Your task to perform on an android device: In the Insight Timer app, In order to improve my meditation, I would like to listen to the sounds of nature.
Image 0: 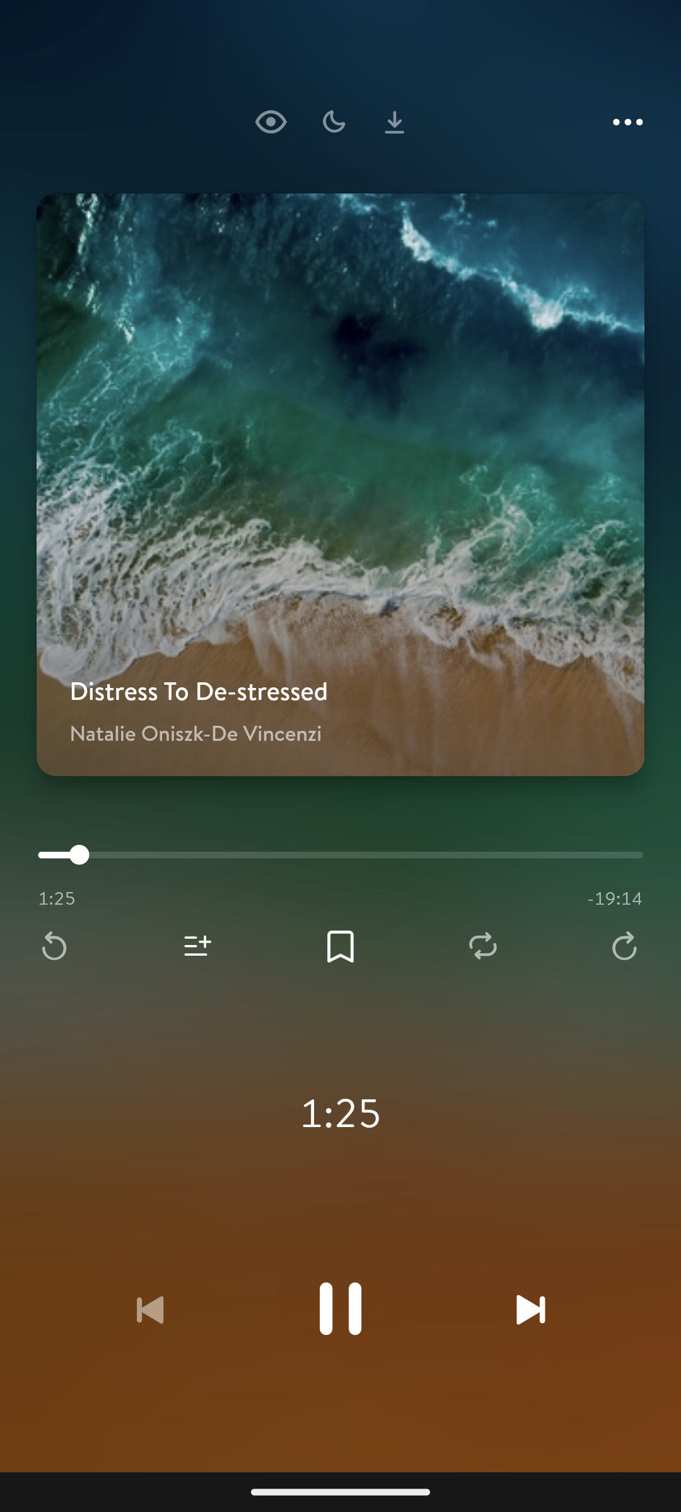
Go back to the Home page of the app
Step 0: press back button
Image 1: 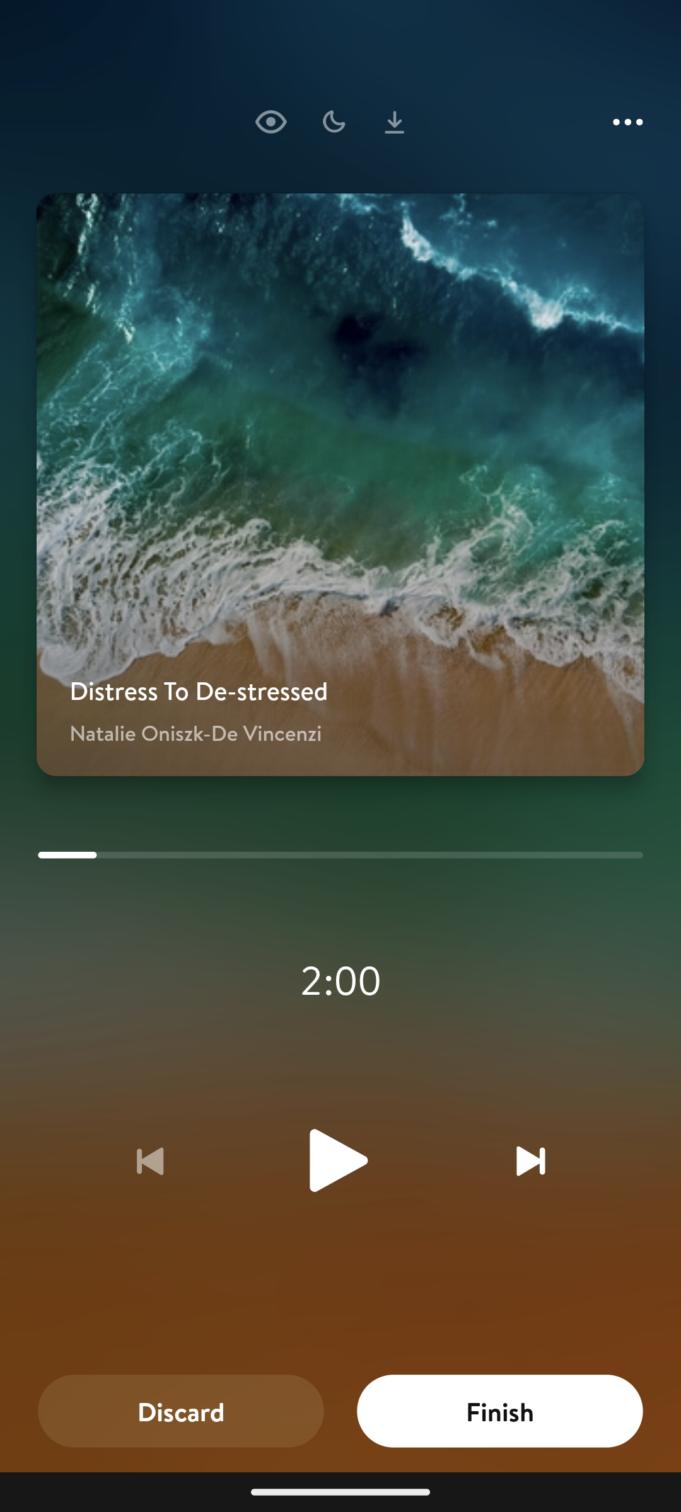
Click the finish option
Step 1: click (499, 1411)
Image 2: 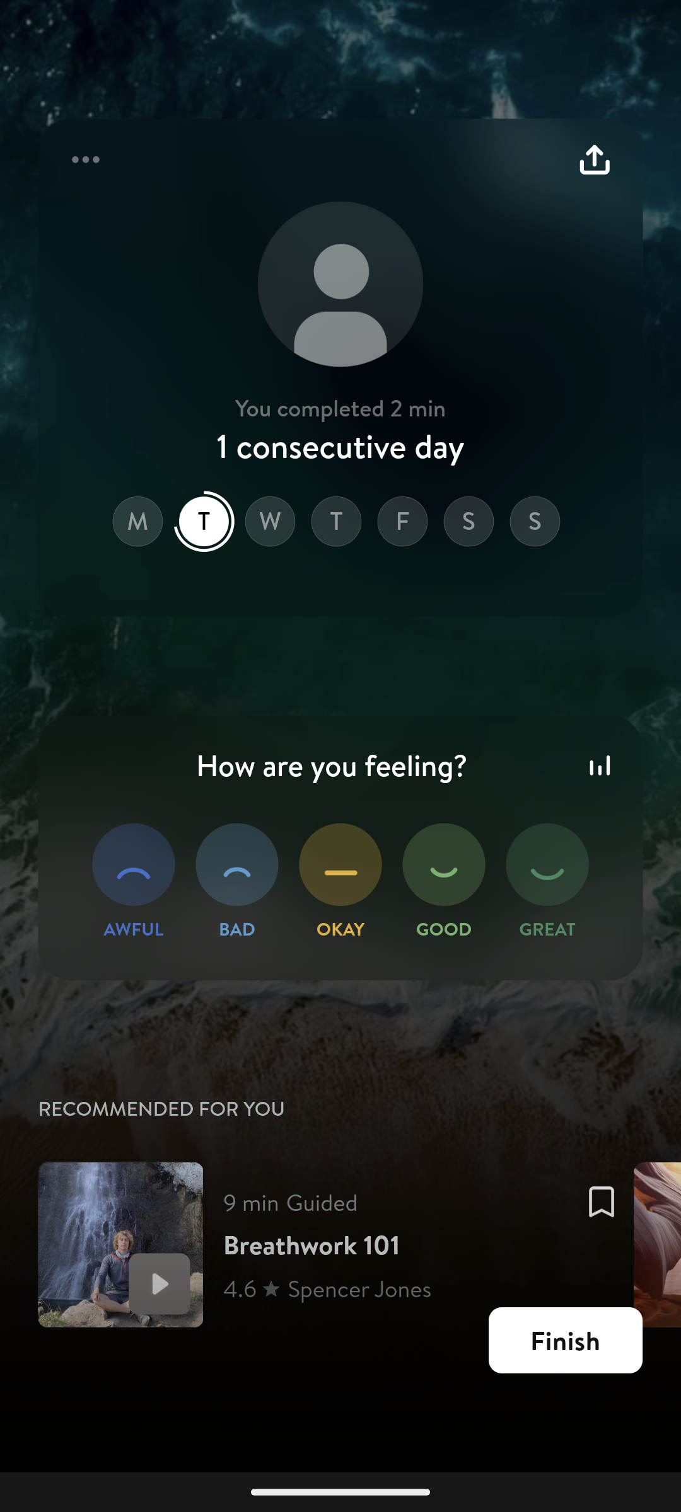
Click the finish option
Step 2: click (566, 1389)
Image 4: 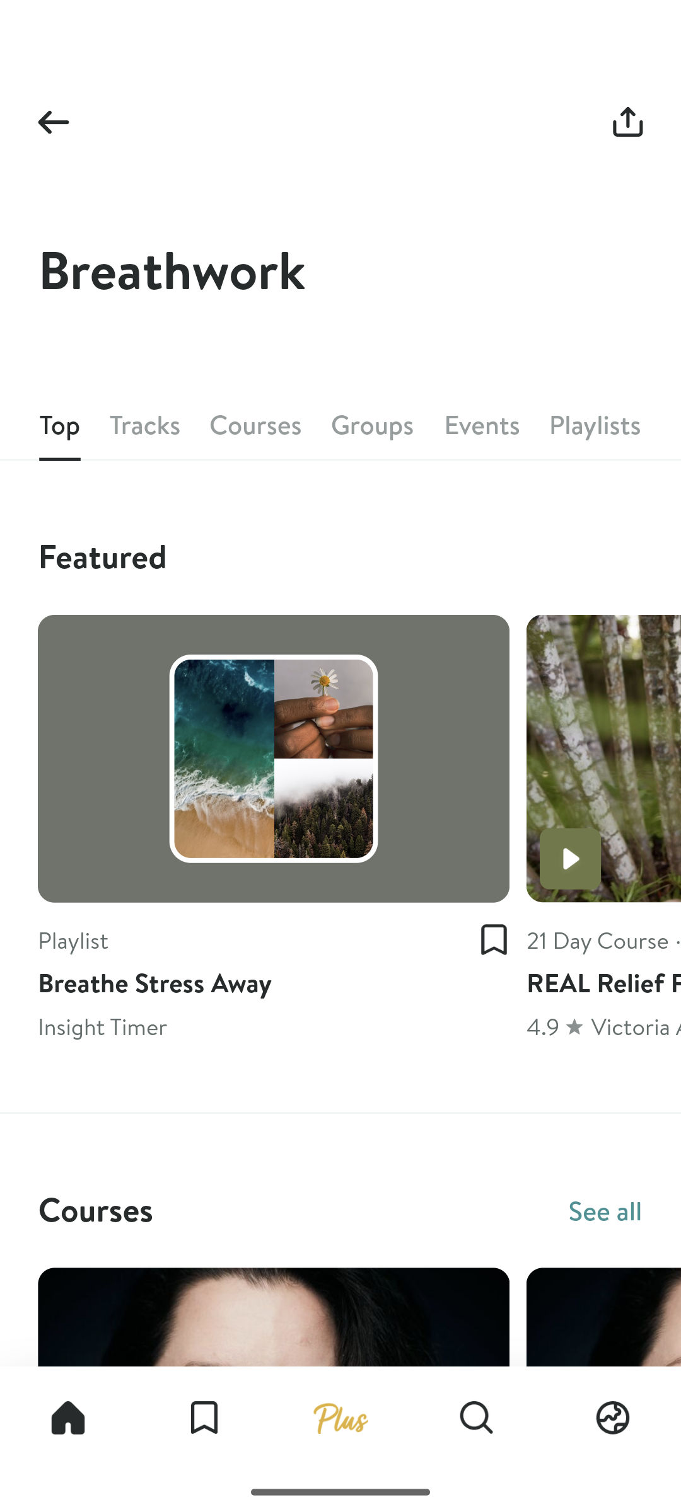
Go back
Step 4: press back button
Image 5: 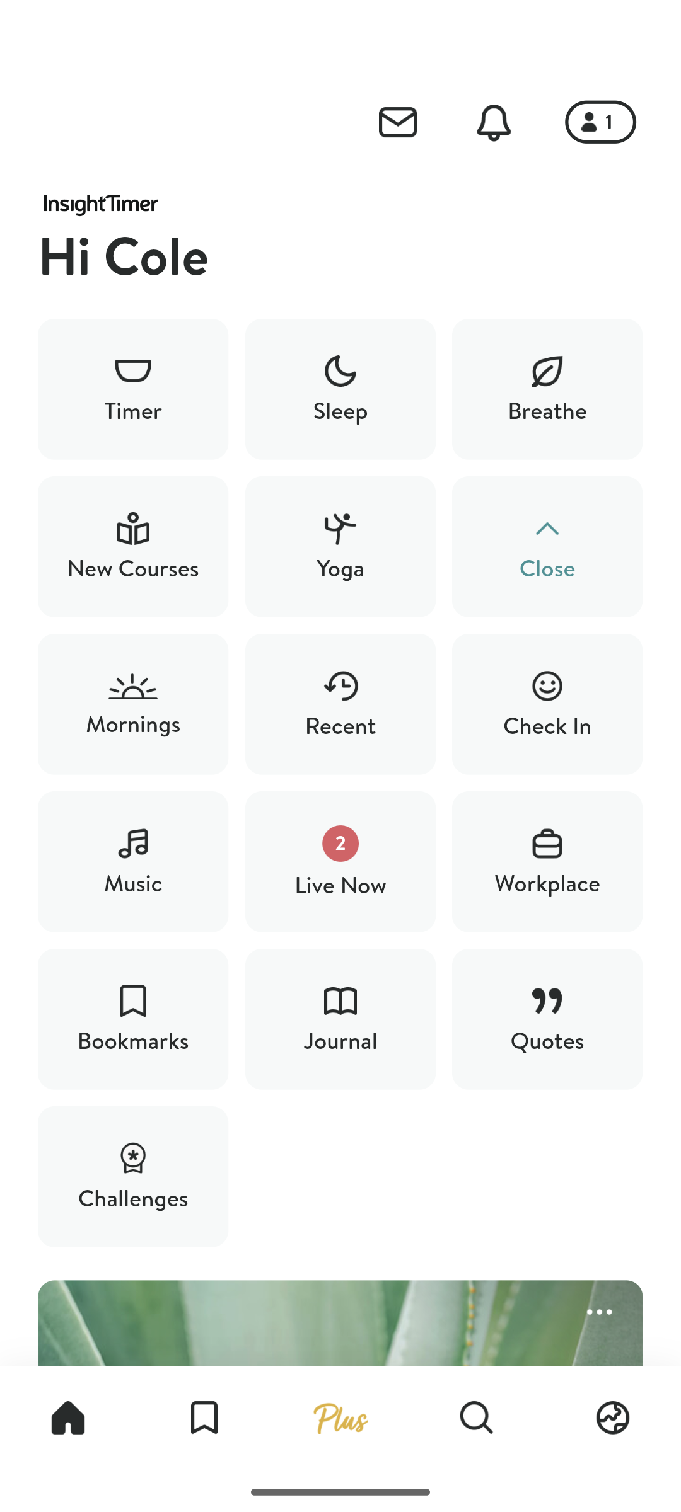
Click on the Search tab
Step 5: click (477, 1419)
Image 6: 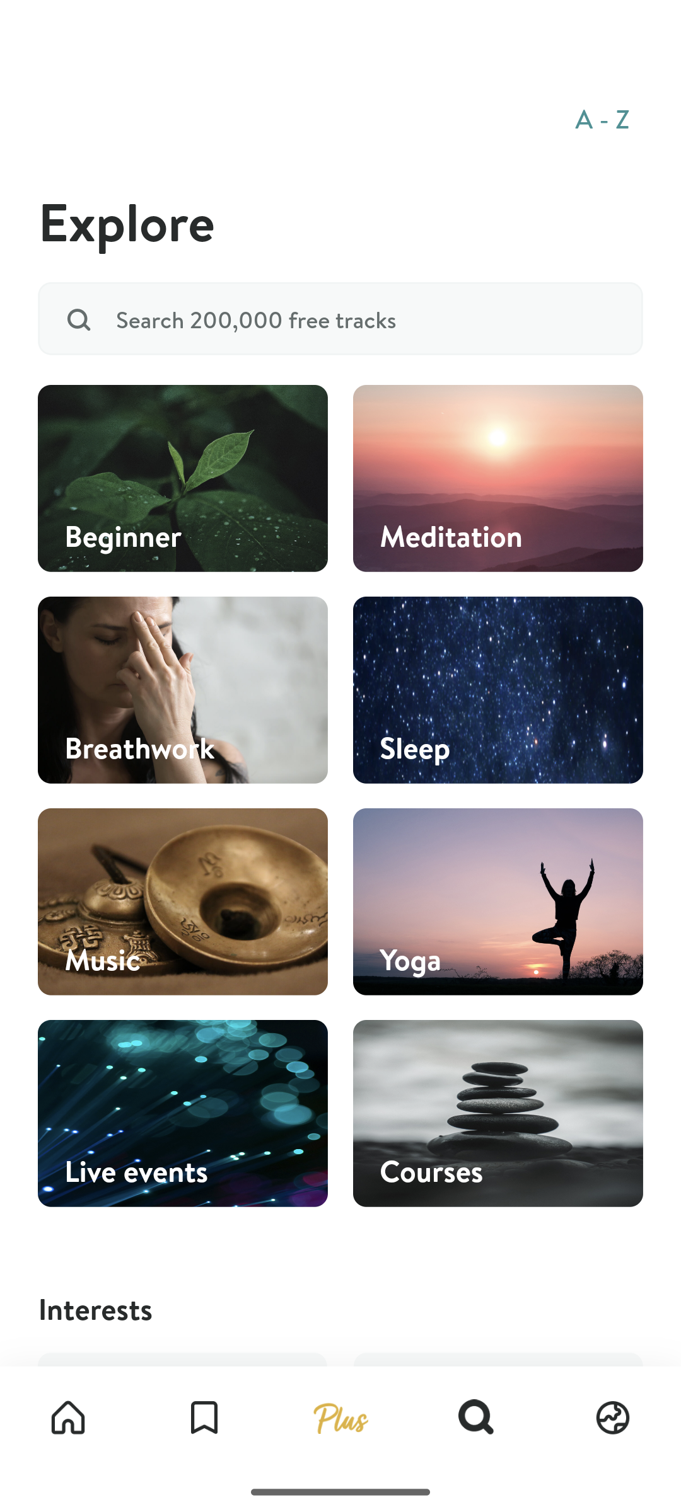
Click on the Search bar
Step 6: click (378, 319)
Image 7: 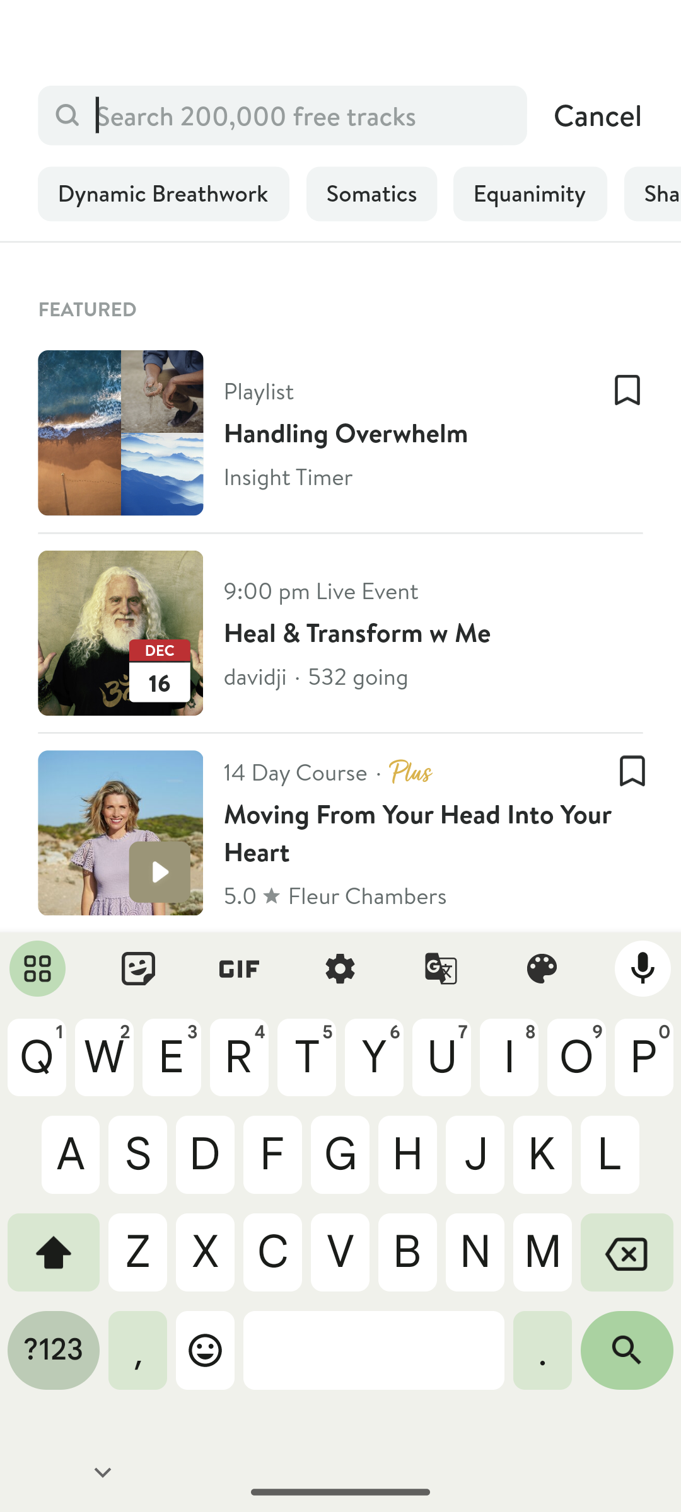
Search for Nature
Step 7: type "Nature"
Image 8: 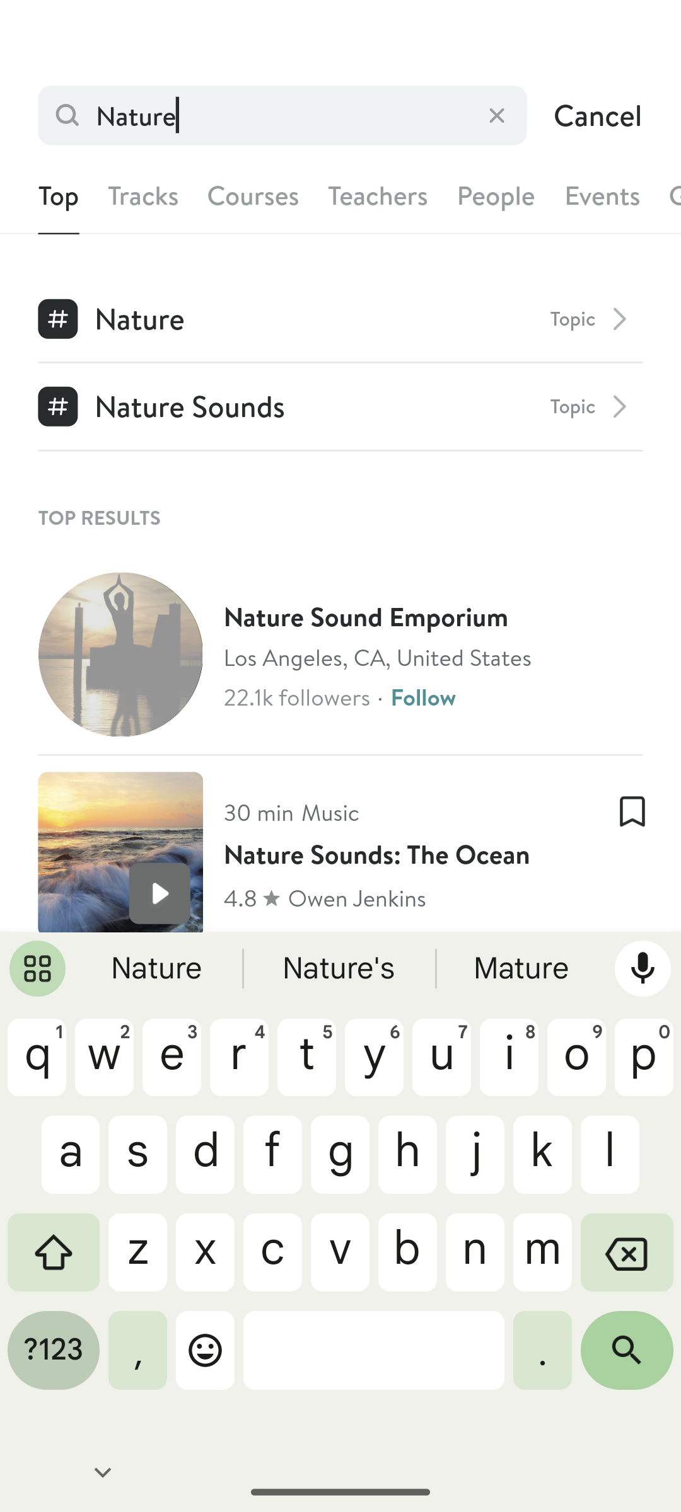
Click on the First Nature option
Step 8: click (340, 319)
Image 9: 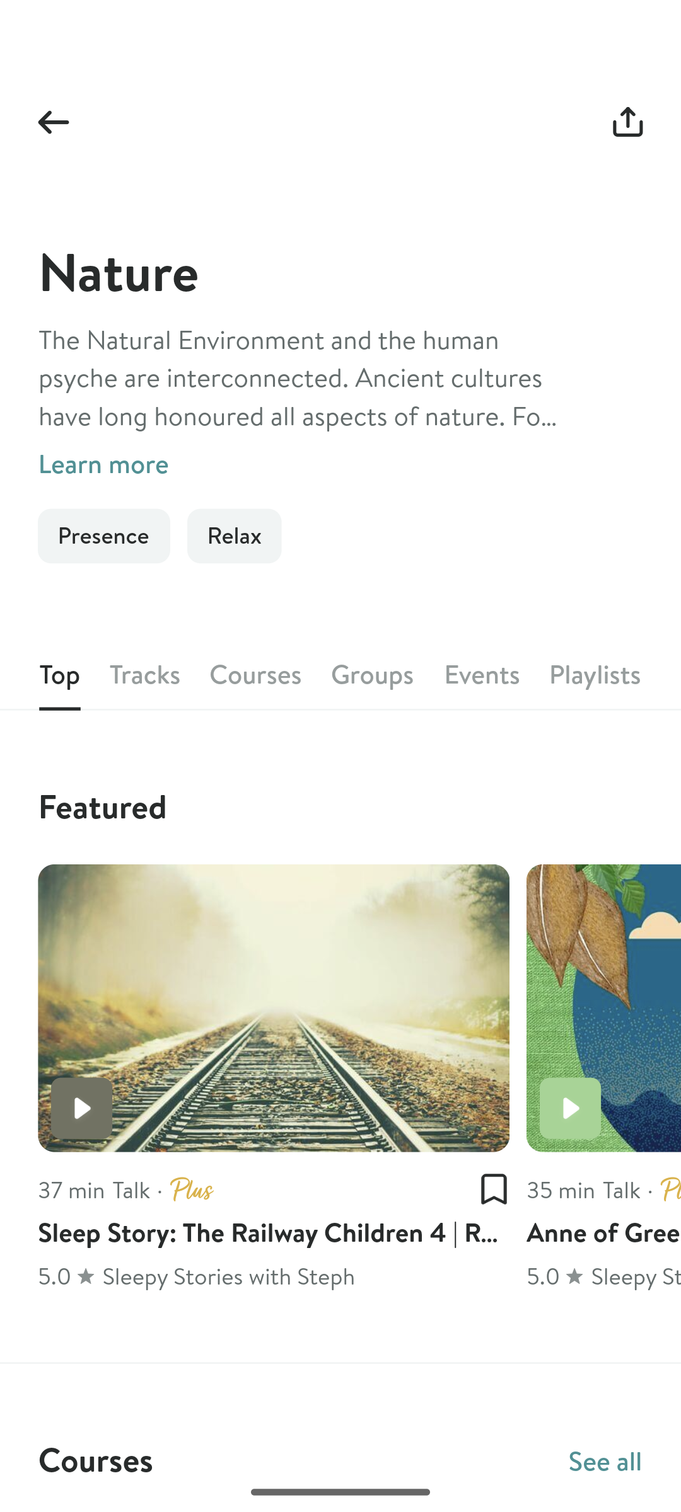
Swipe up to view more options
Step 9: scroll down
Image 10: 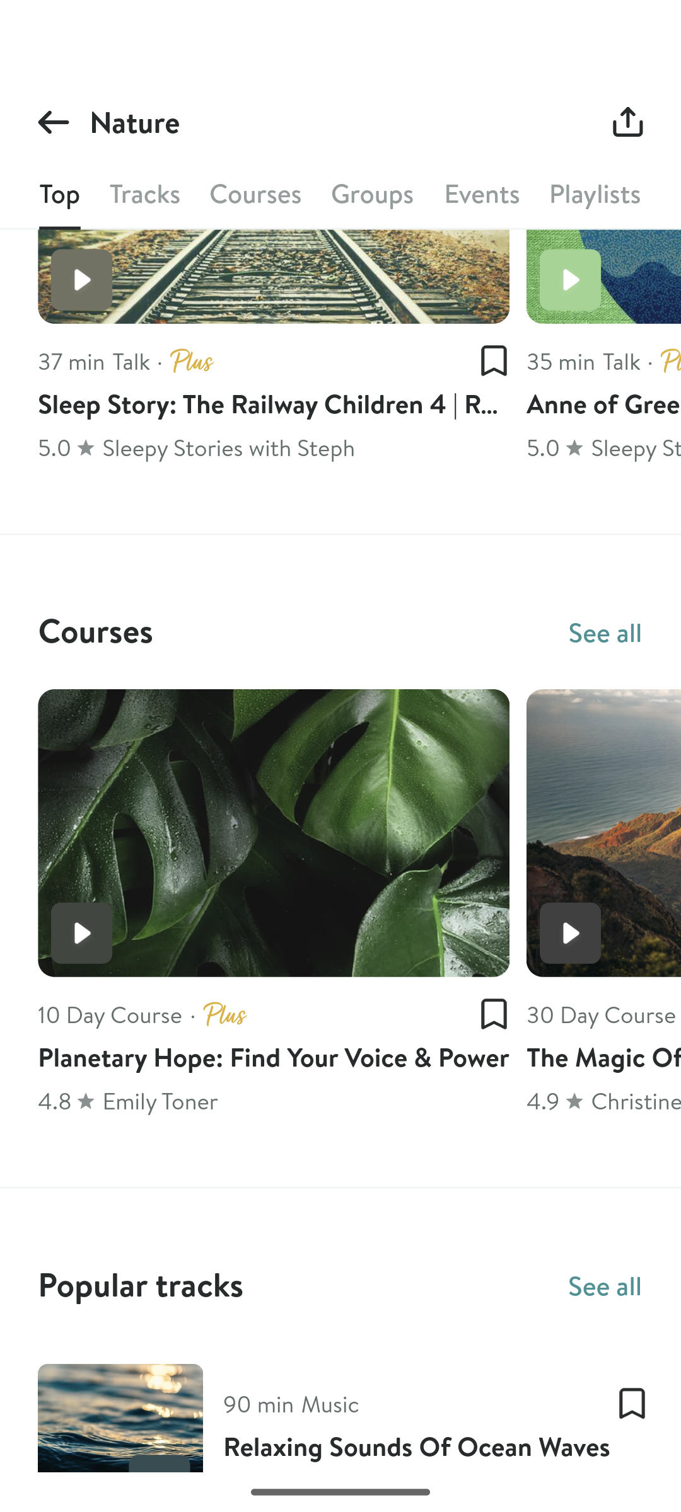
Click on the Planetary Hope meditation
Step 10: click (274, 913)
Image 11: 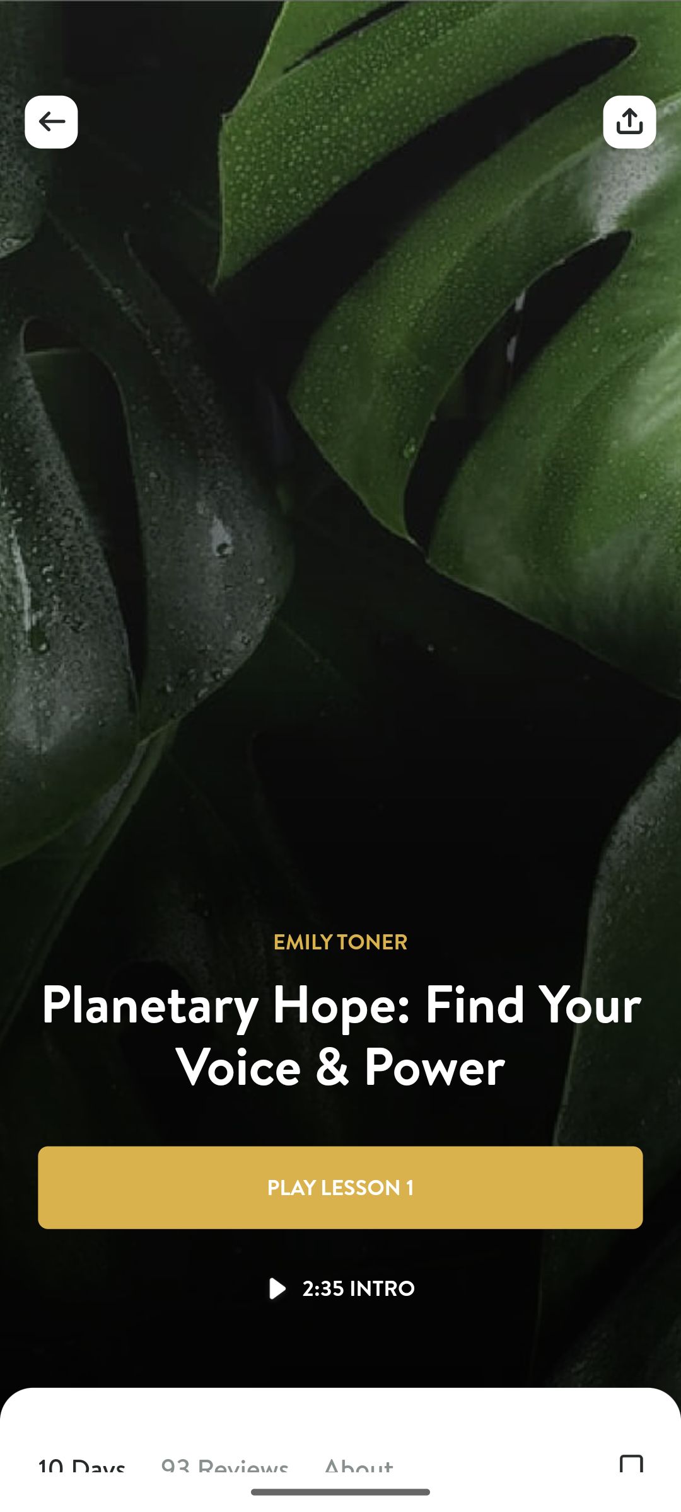
Click on the Play icon
Step 11: click (340, 1288)